Your task to perform on an android device: I want to fix the problem of the loose bolt on my bathroom tap, but I don't have any wrench to tighten these bolts, so search for a wrench kit for me in the Joom app.
Image 0: 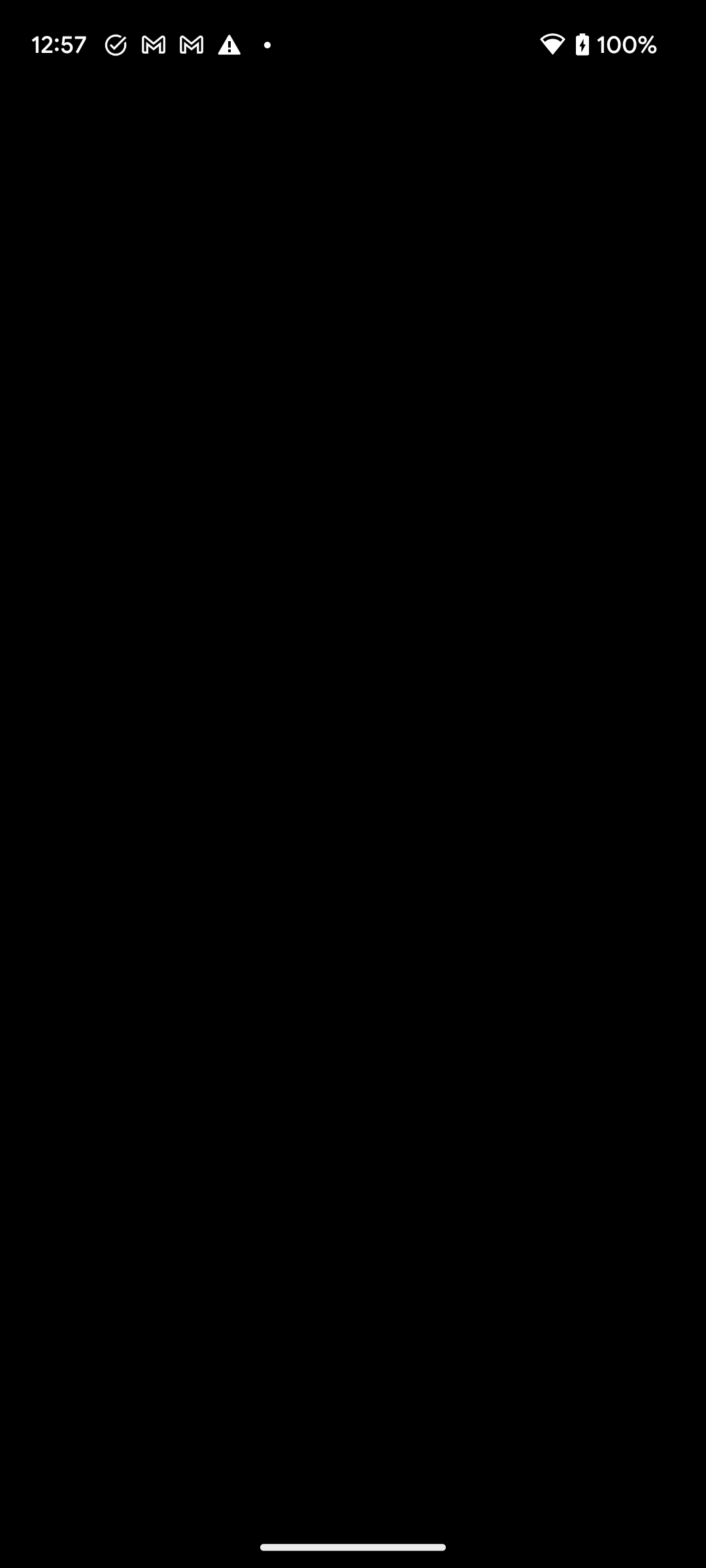
Open the Joom app.
Step 0: open app "Joom"
Image 1: 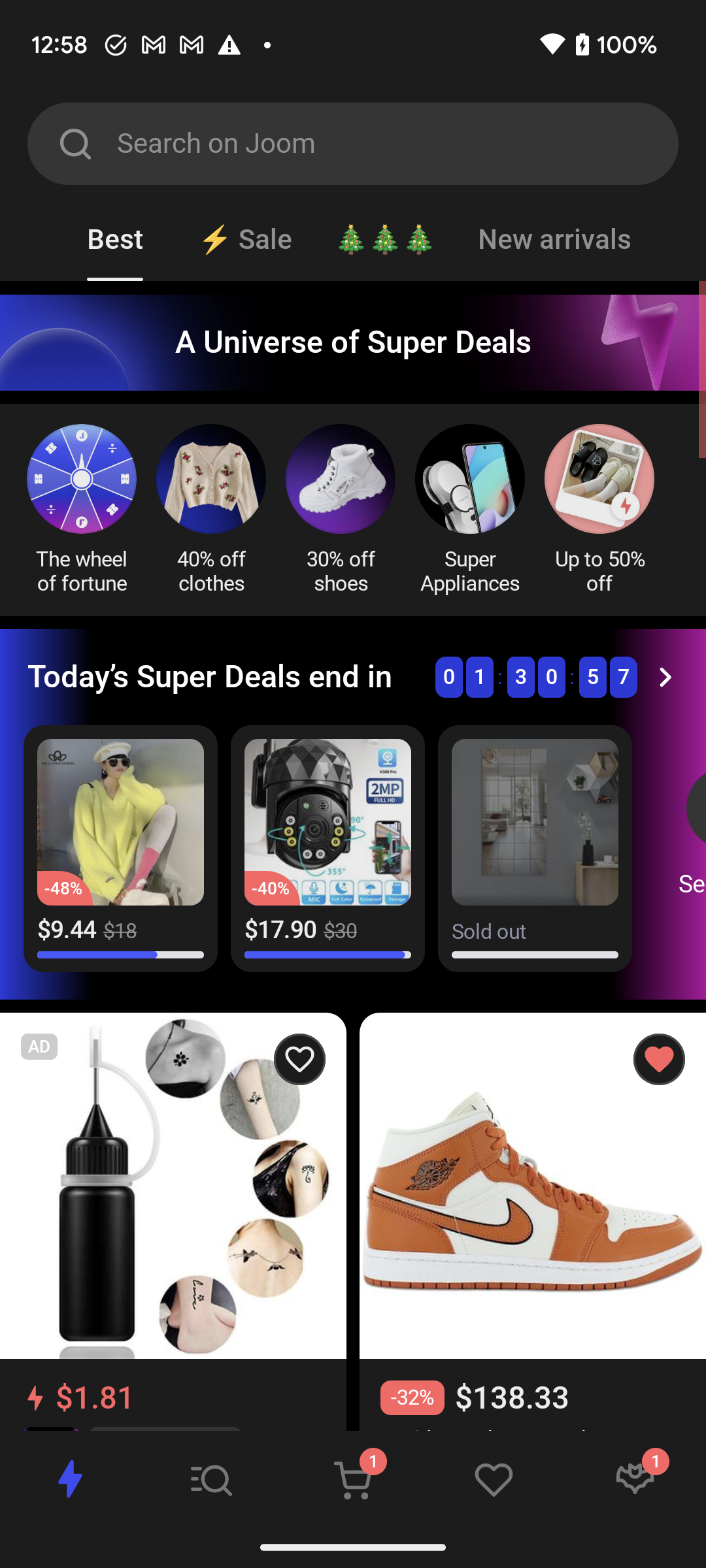
Click on the search bar at the top of the screen to search for the product.
Step 1: click (397, 143)
Image 2: 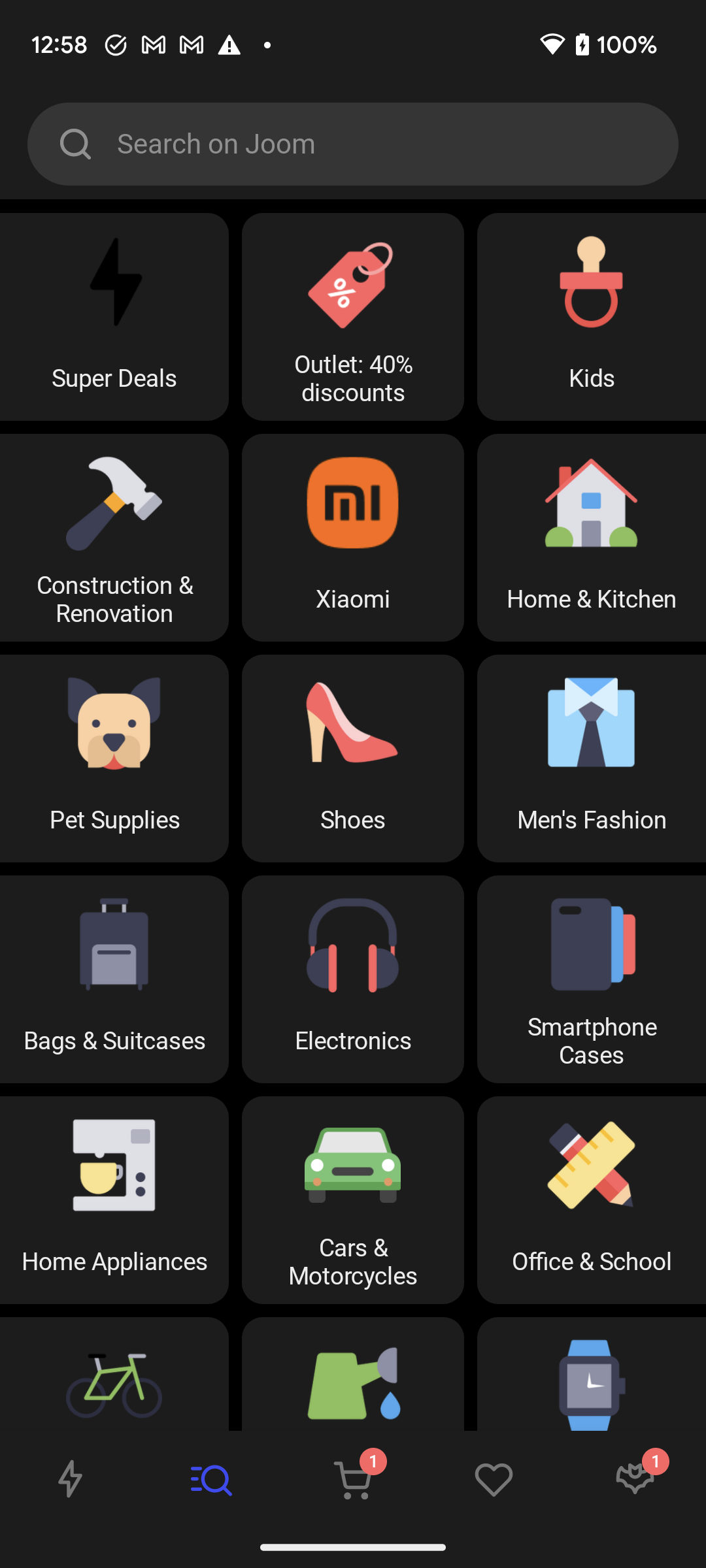
Click on the search bar at the top of the screen to search for the product.
Step 2: click (397, 144)
Image 3: 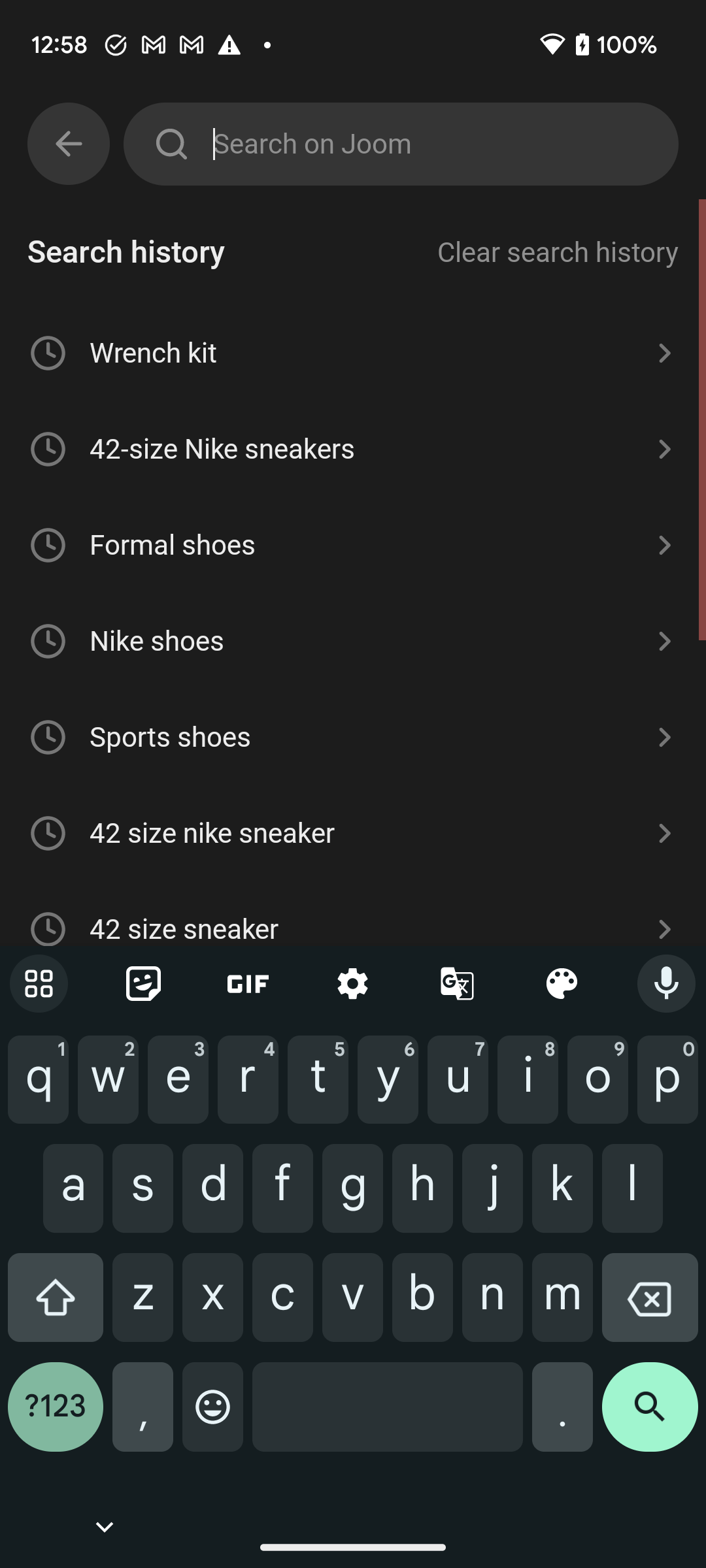
Type Wrench kit in the search bar.
Step 3: type "Wrench kit"
Image 4: 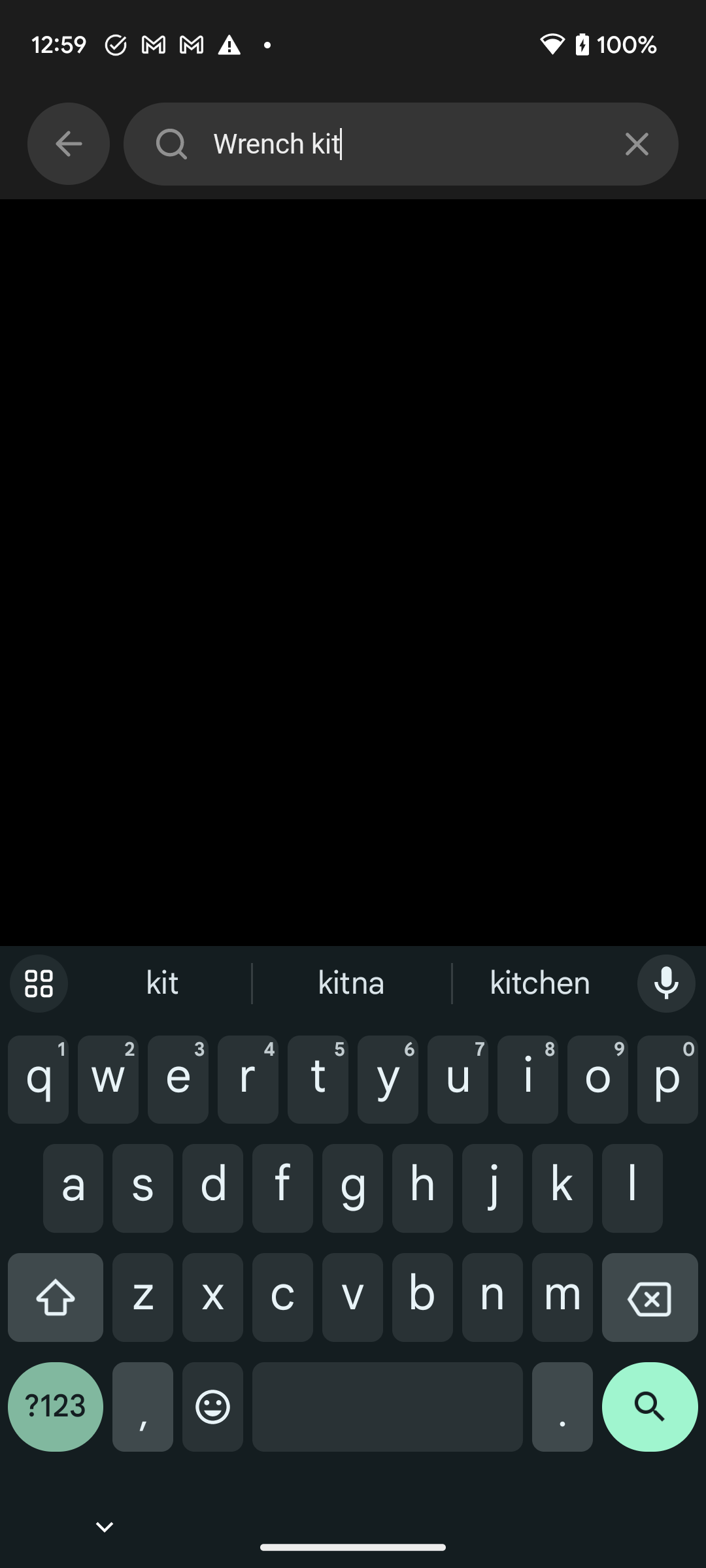
Click on the search icon at the bottom right corner of the screen to view the search result.
Step 4: click (650, 1417)